Your task to perform on an android device: I have an important file named agents.txt saved in my phone's storage and would like to upload it to Terabox.
Image 0: 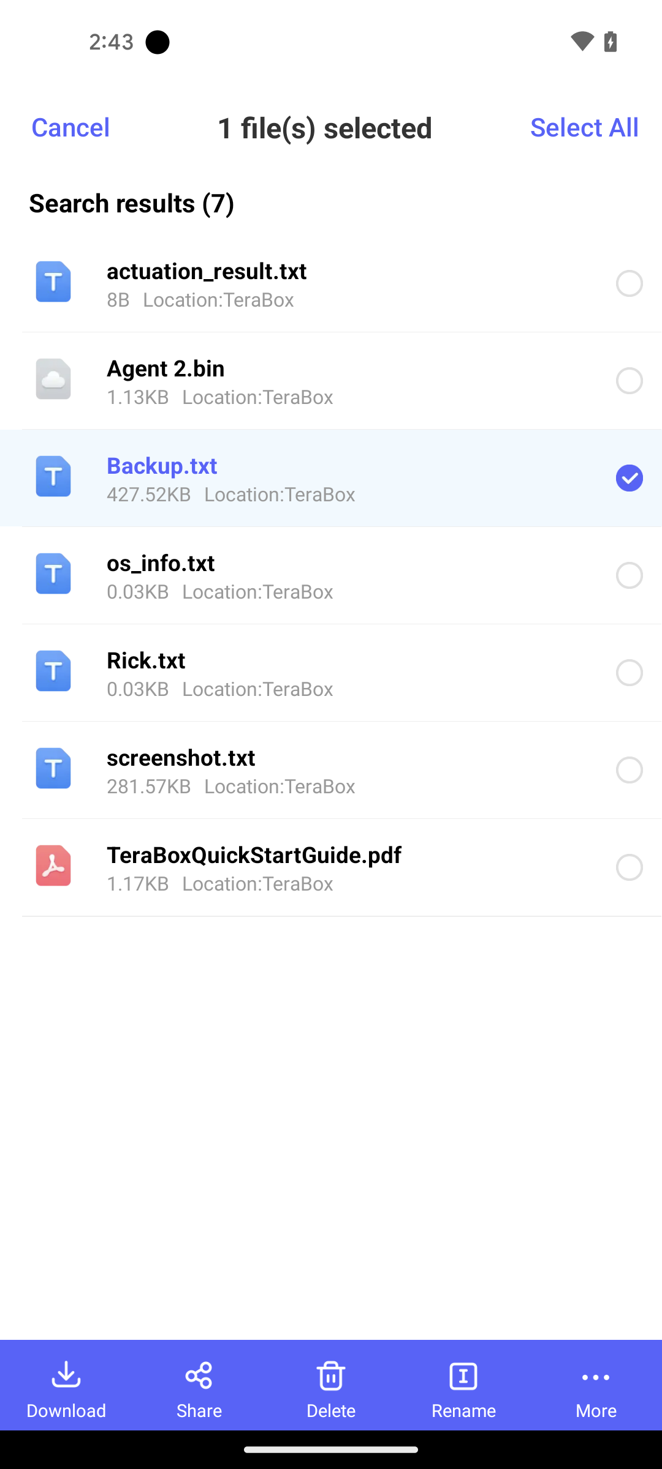
go back
Step 0: press back button
Image 1: 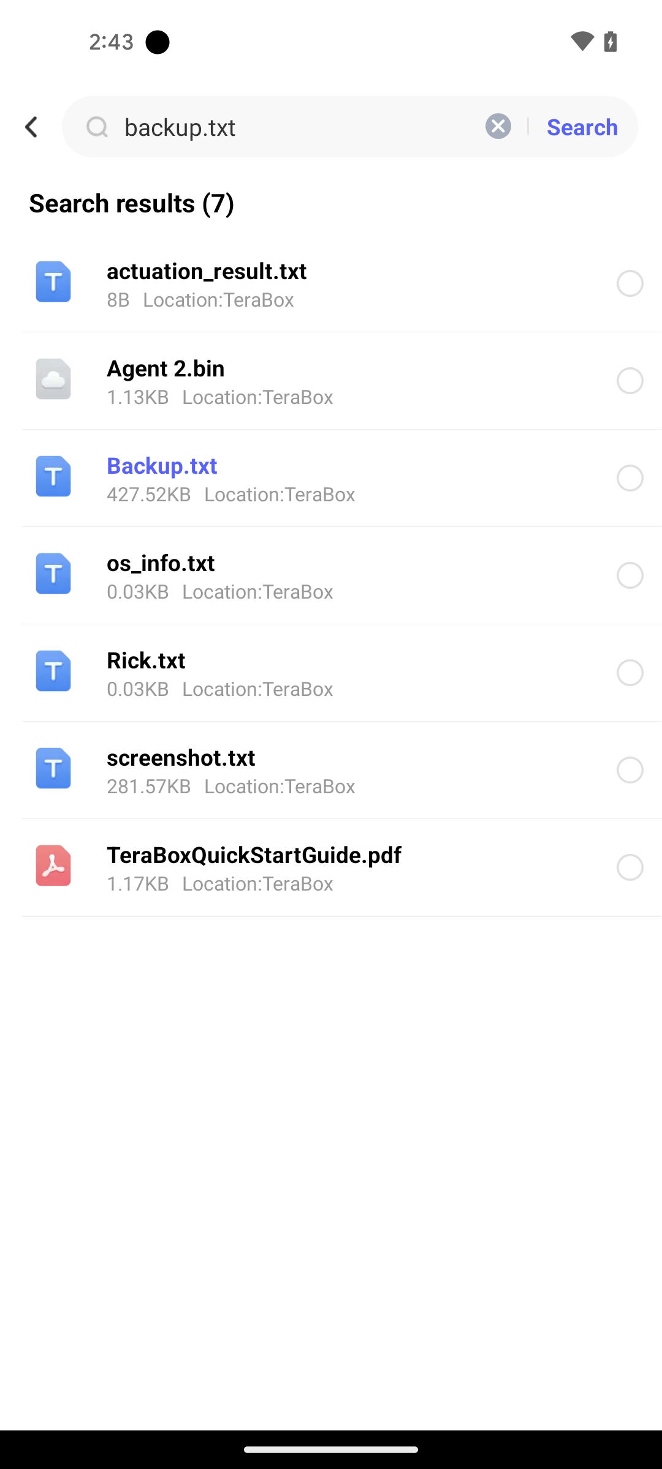
go back again
Step 1: press back button
Image 2: 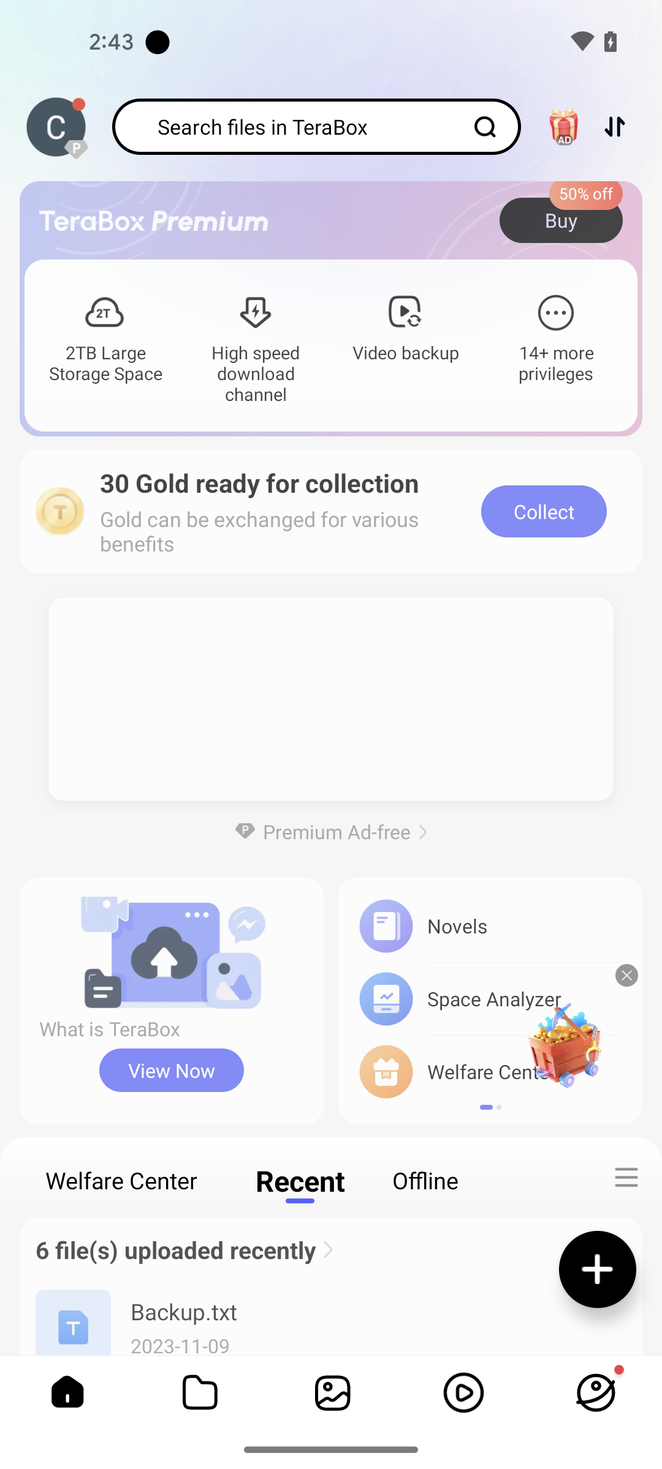
click on the add icon
Step 2: click (599, 1252)
Image 3: 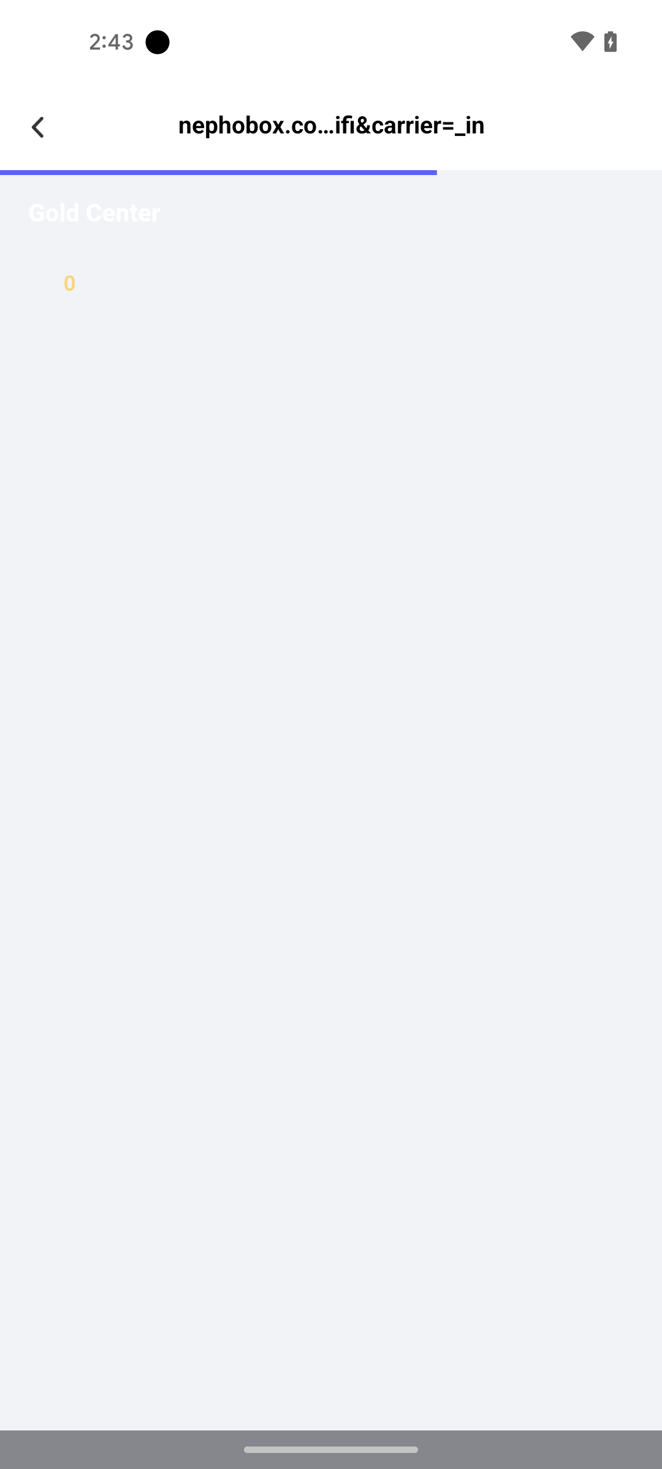
click on the add icon
Step 3: wait
Image 4: 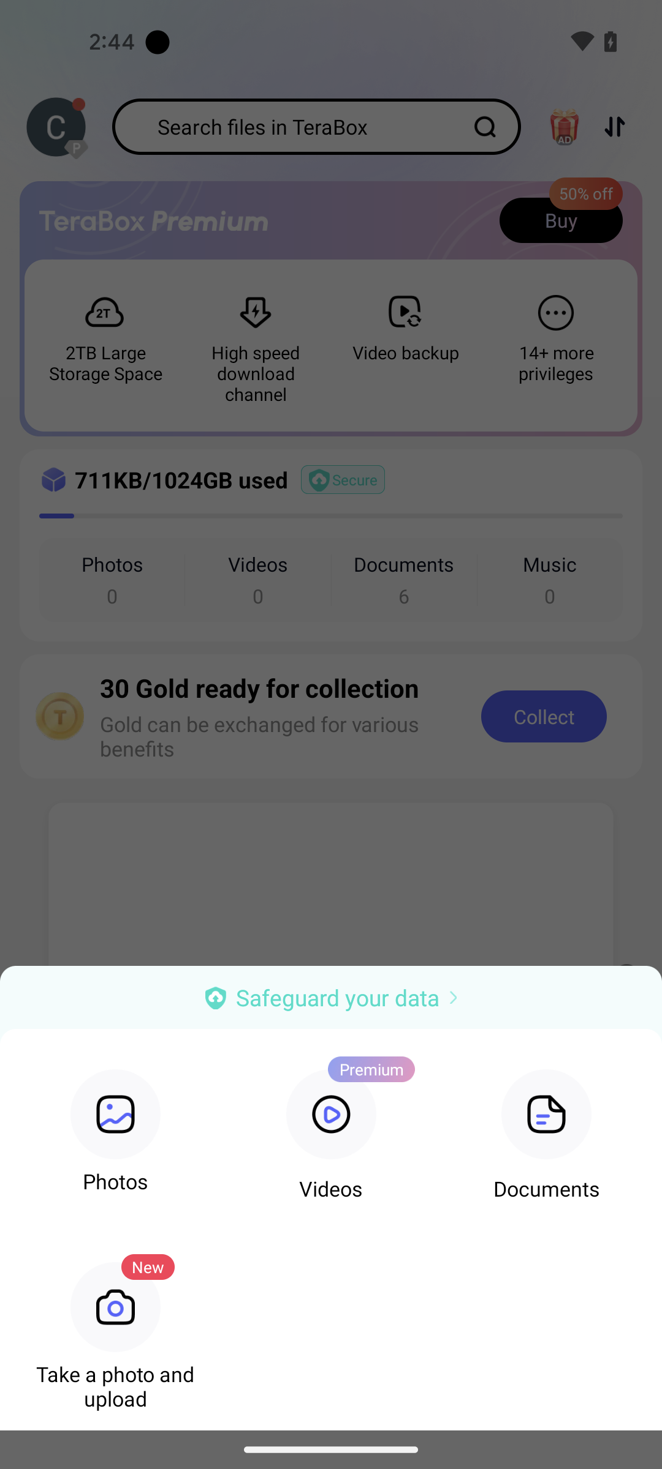
click on the Documents
Step 4: click (555, 1118)
Image 5: 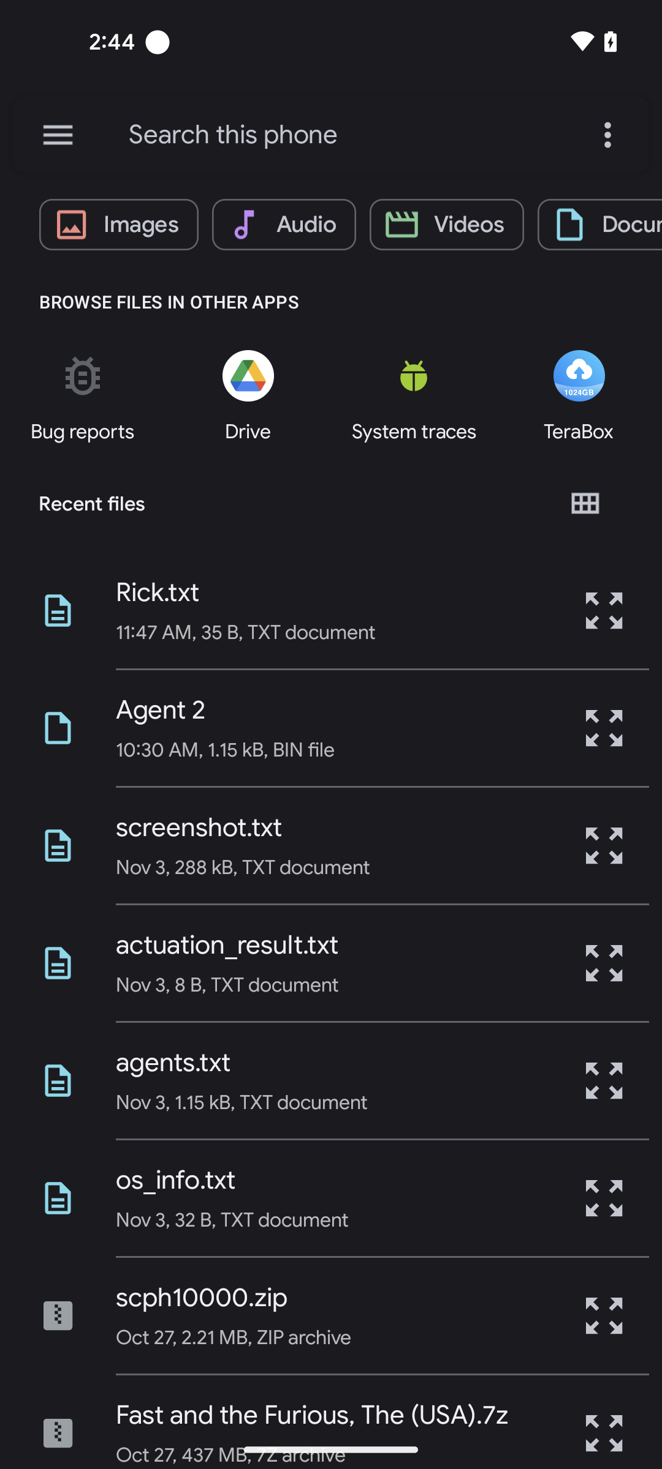
select the file agents.txt
Step 5: click (242, 1102)
Image 6: 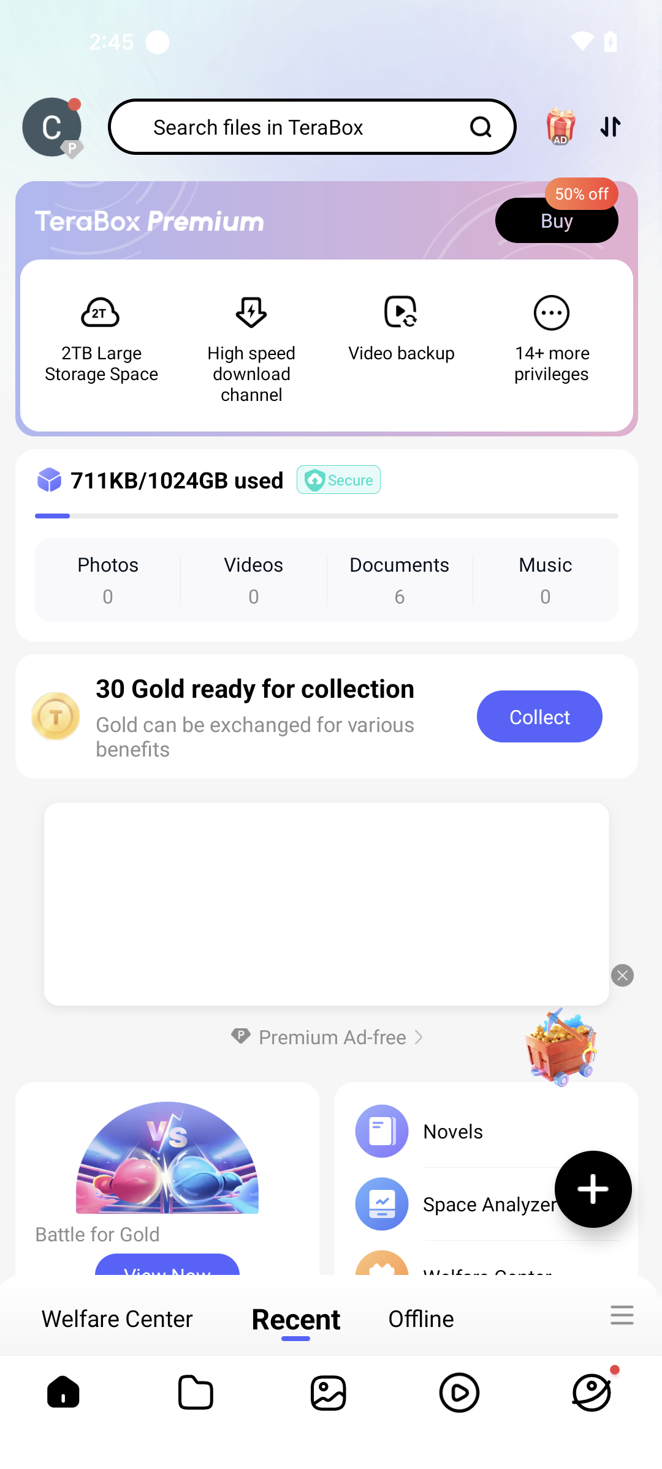
select the file agents.txt
Step 6: wait